Your task to perform on an android device: I want all my photos at a same place, create an album named as Nature Image and add the first five pictures to the album in the Gallery app .
Image 0: 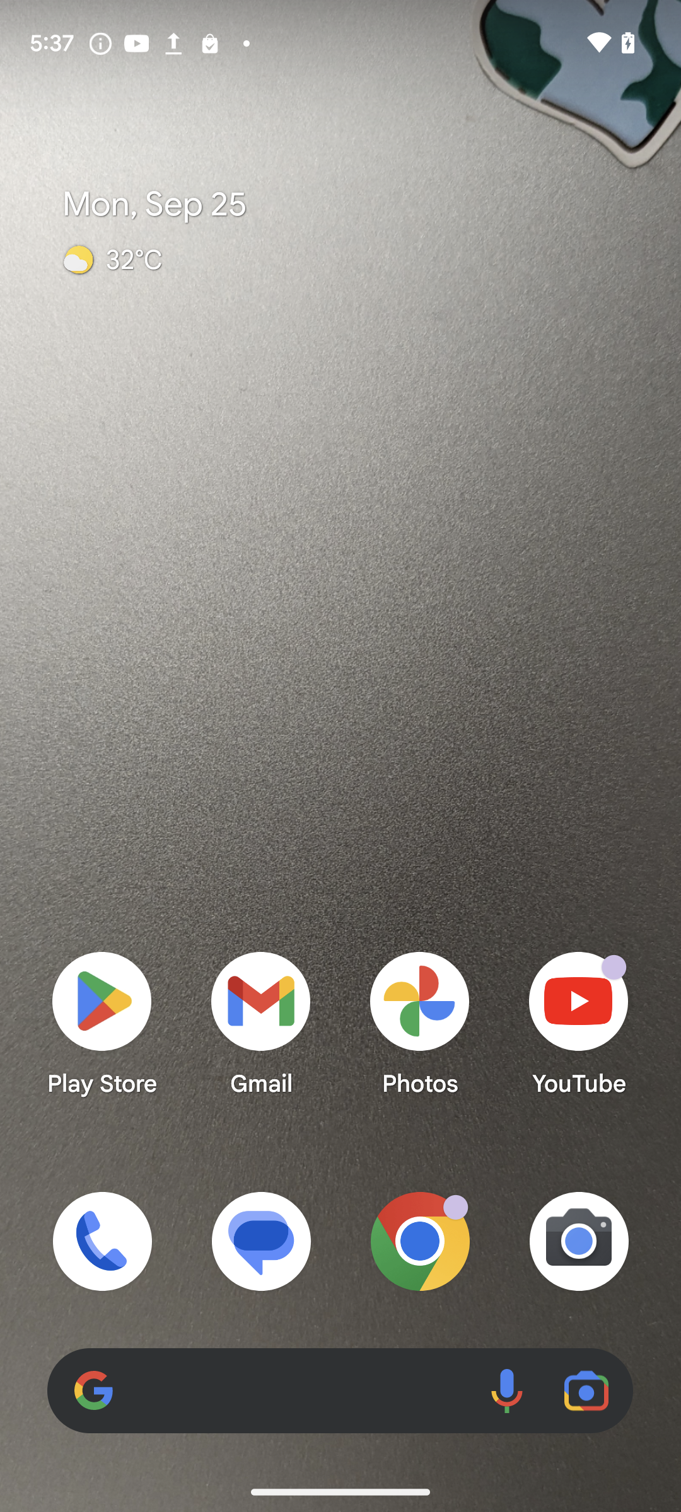
open gallery app
Step 0: open app "Gallery"
Image 1: 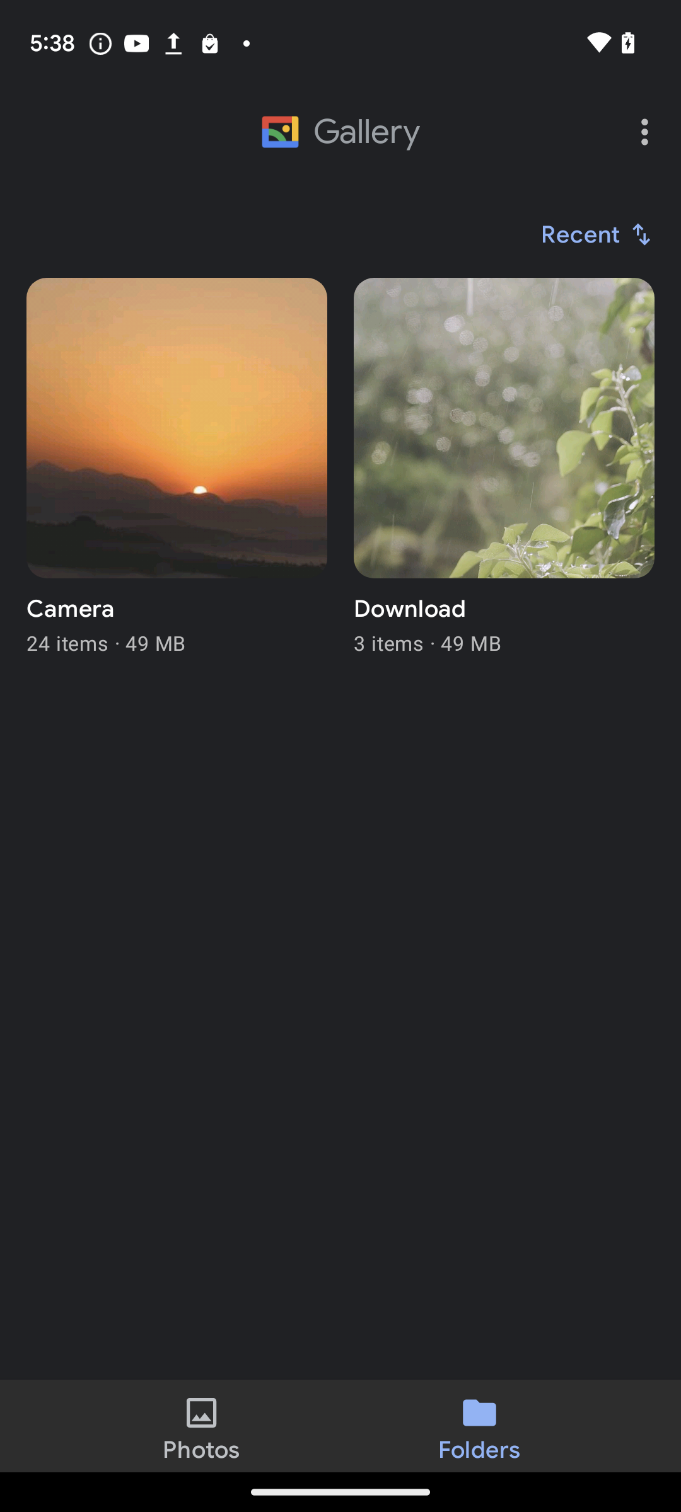
click on the three dots on the top right of the screen
Step 1: click (648, 132)
Image 3: 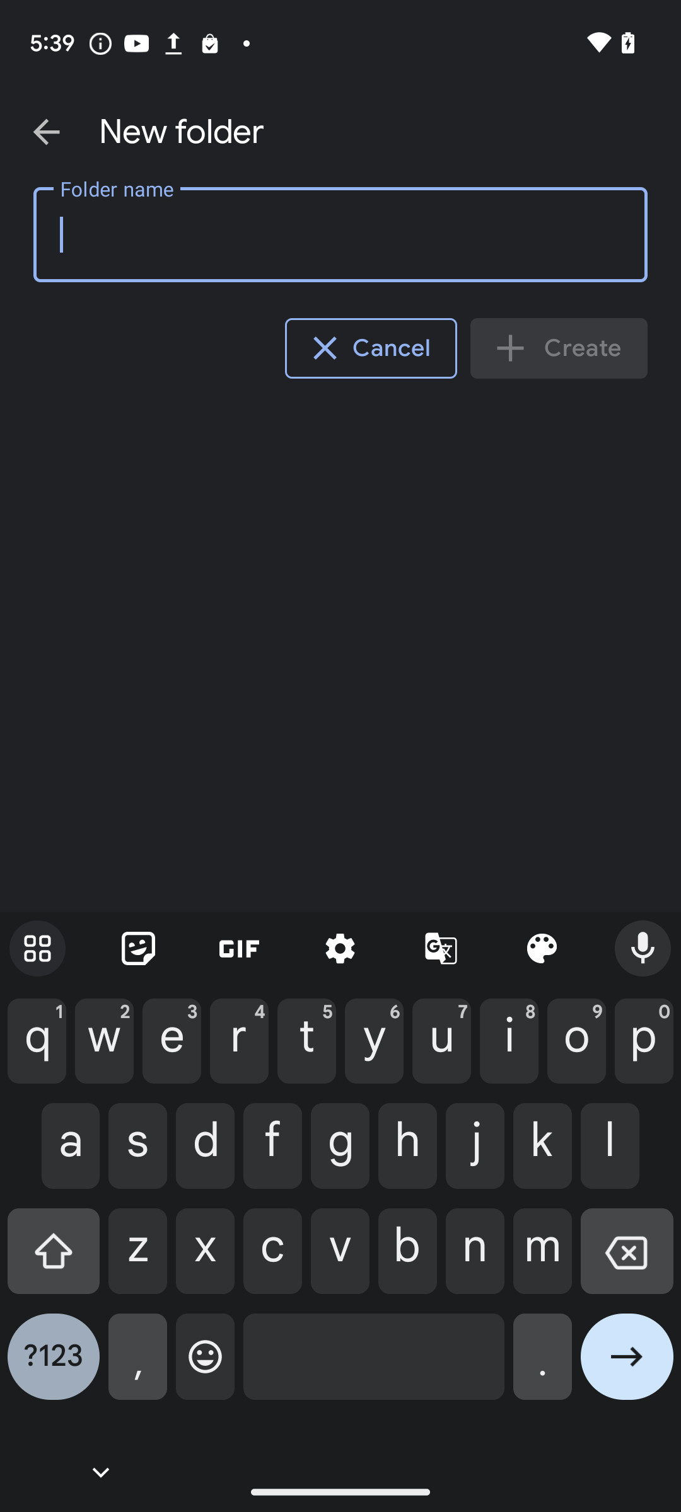
type nature image as the folder name
Step 3: type "Nature Image"
Image 4: 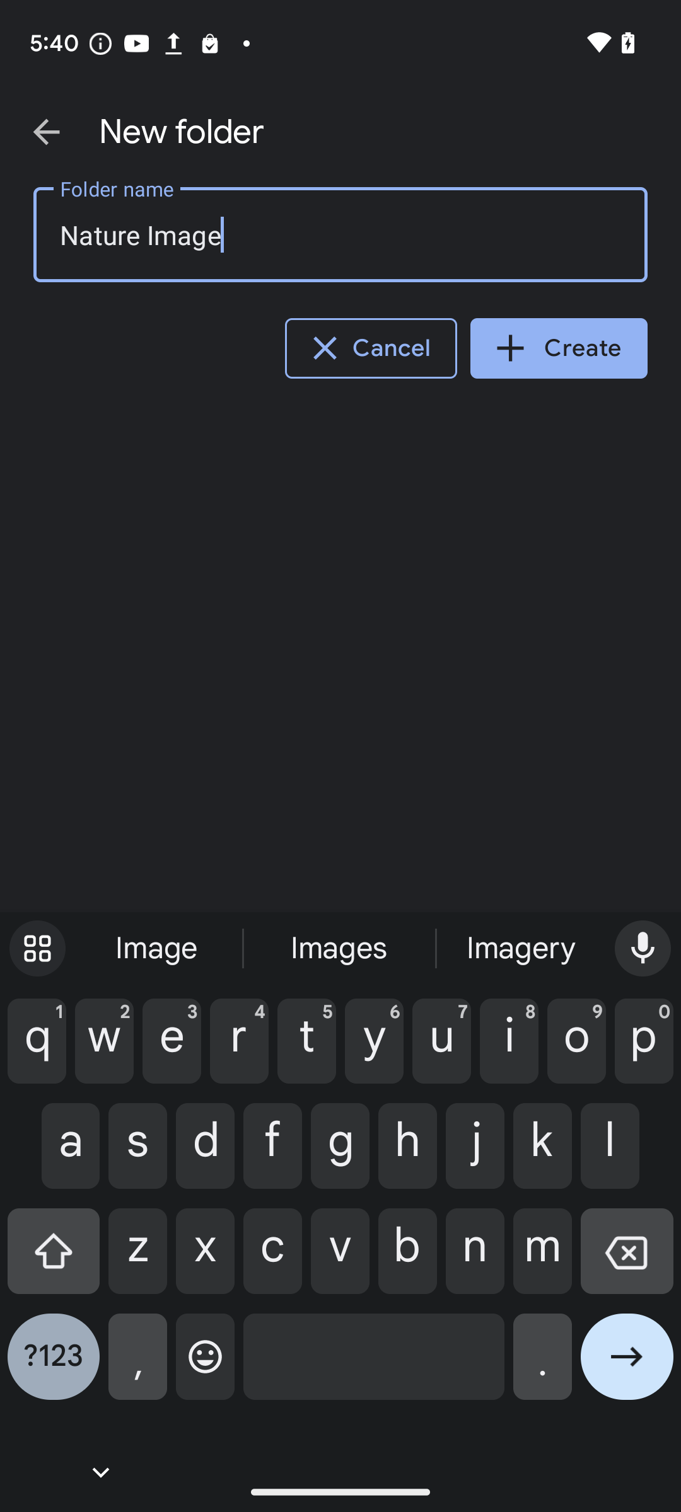
click on the create button
Step 4: click (559, 348)
Image 5: 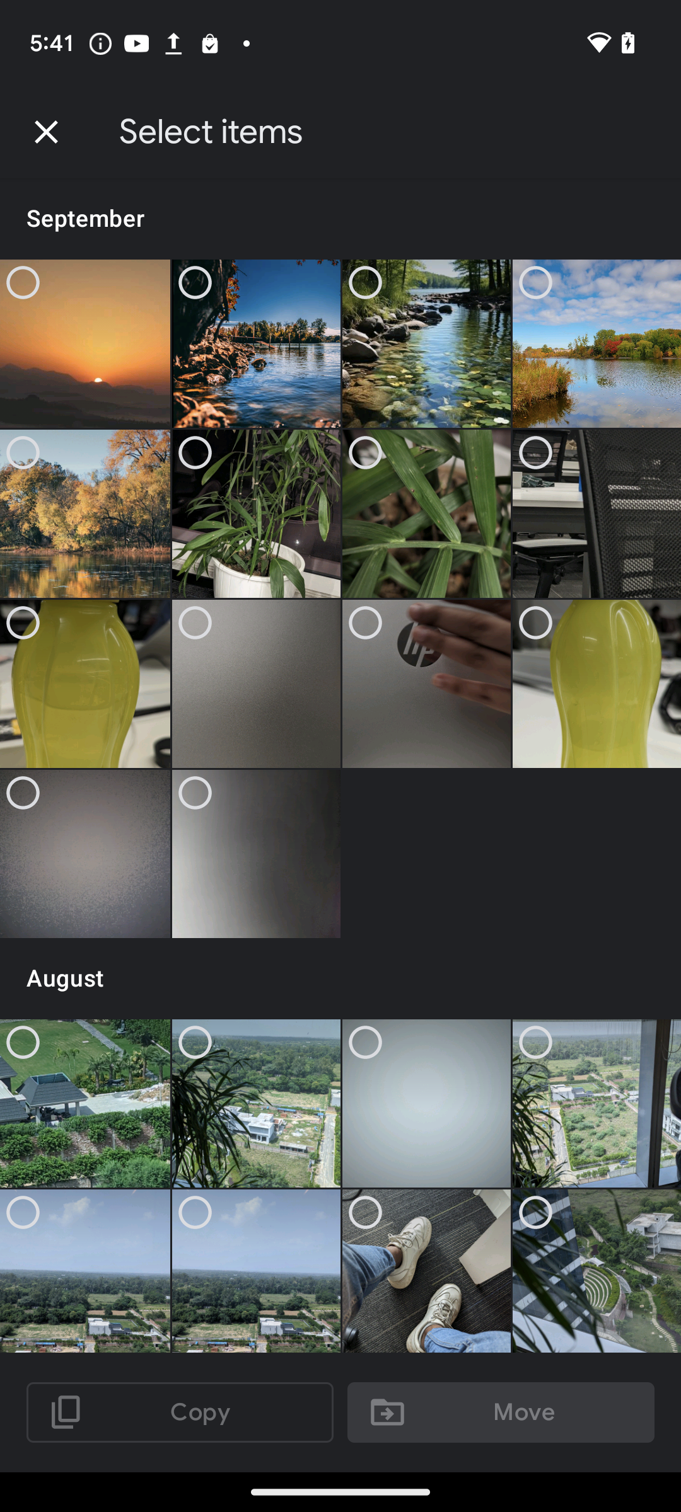
click the first image
Step 5: click (85, 343)
Image 6: 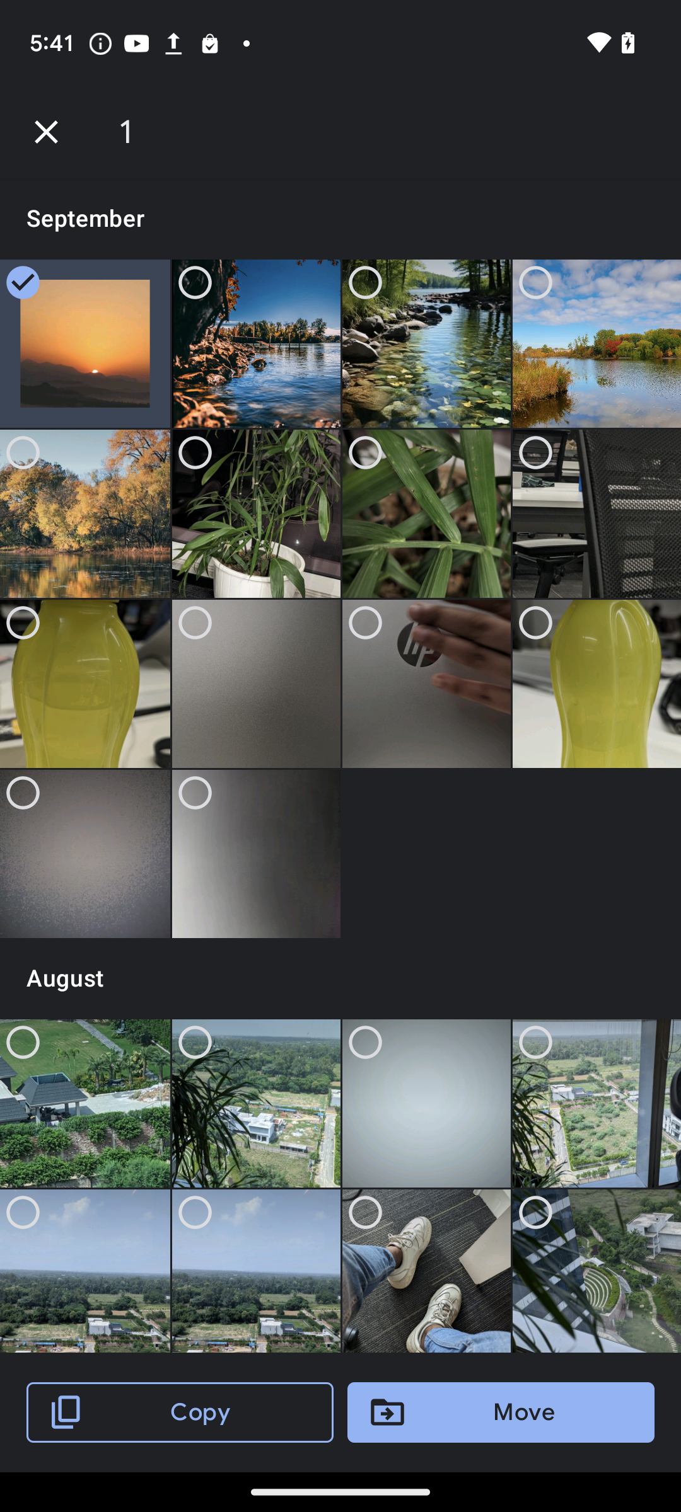
click the second image
Step 6: click (256, 343)
Image 7: 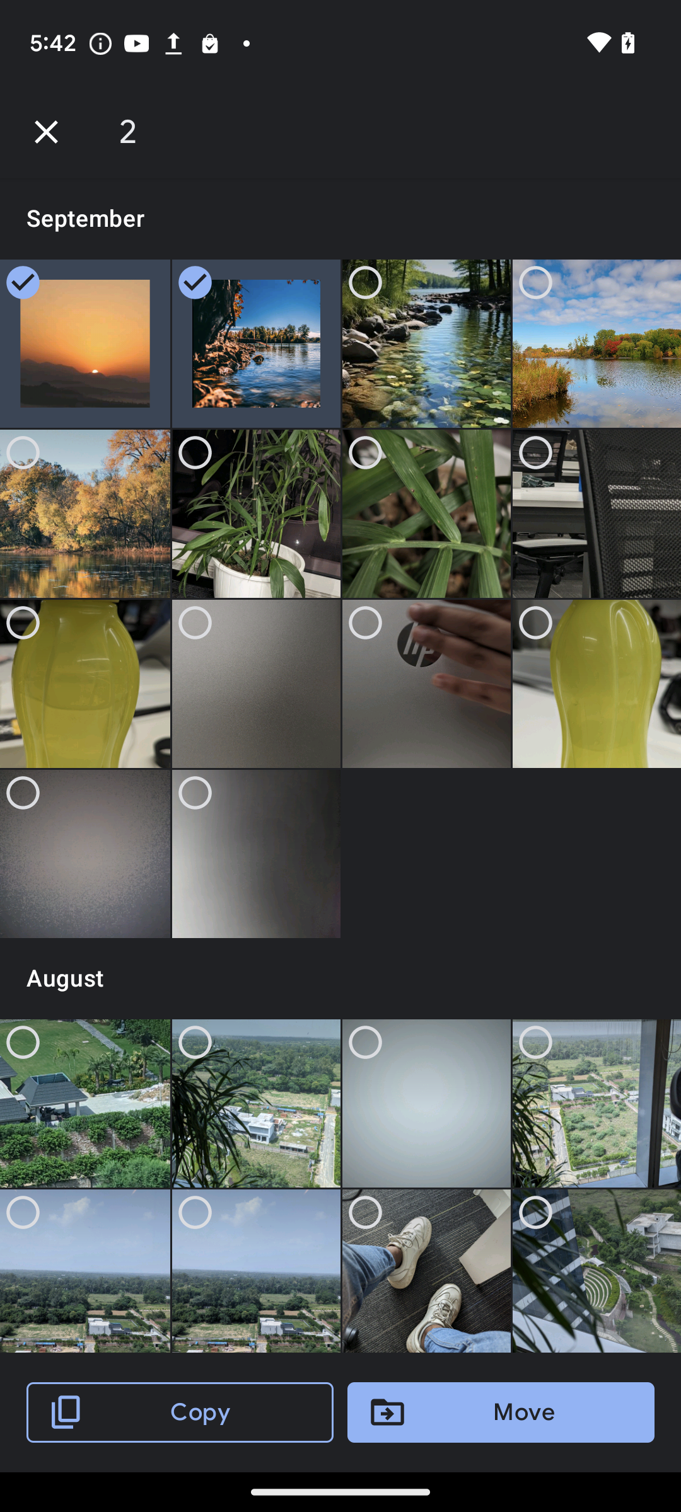
click the third image
Step 7: click (426, 343)
Image 8: 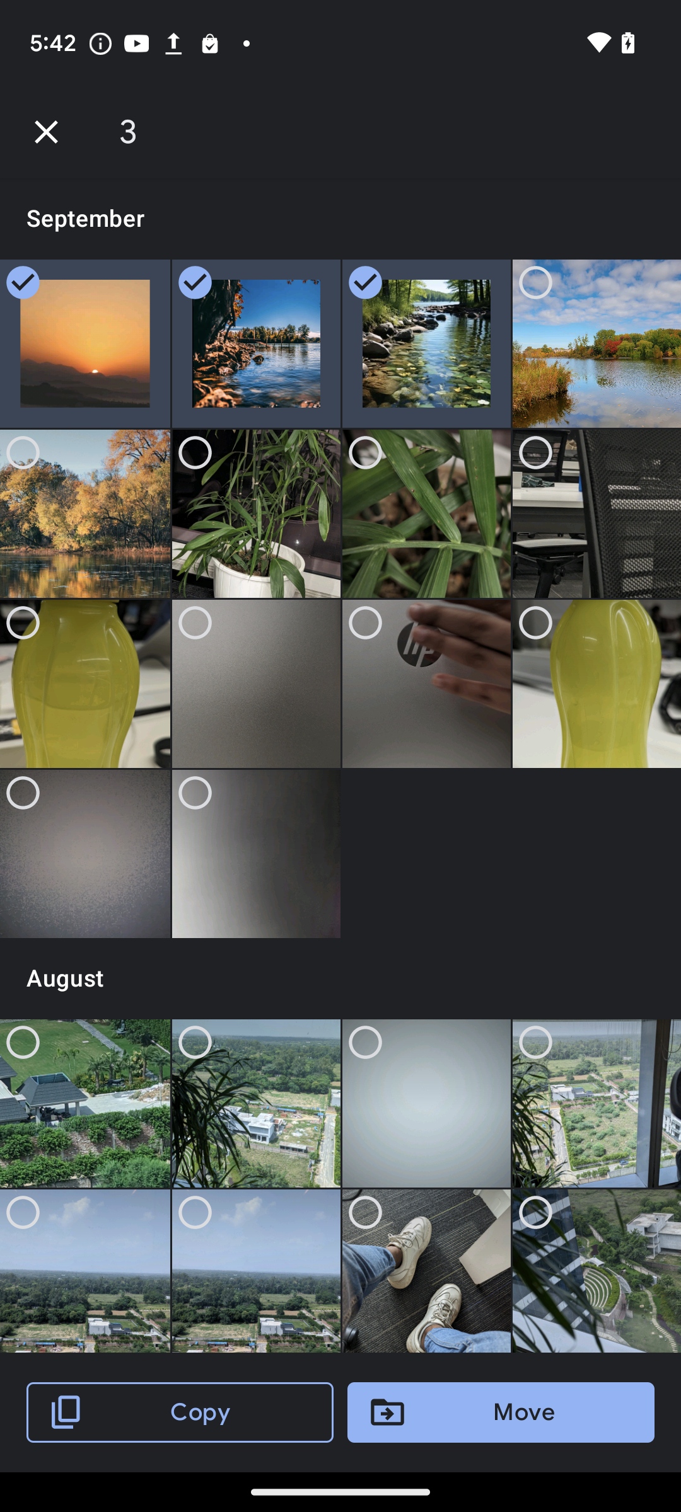
click the fourth image
Step 8: click (597, 343)
Image 9: 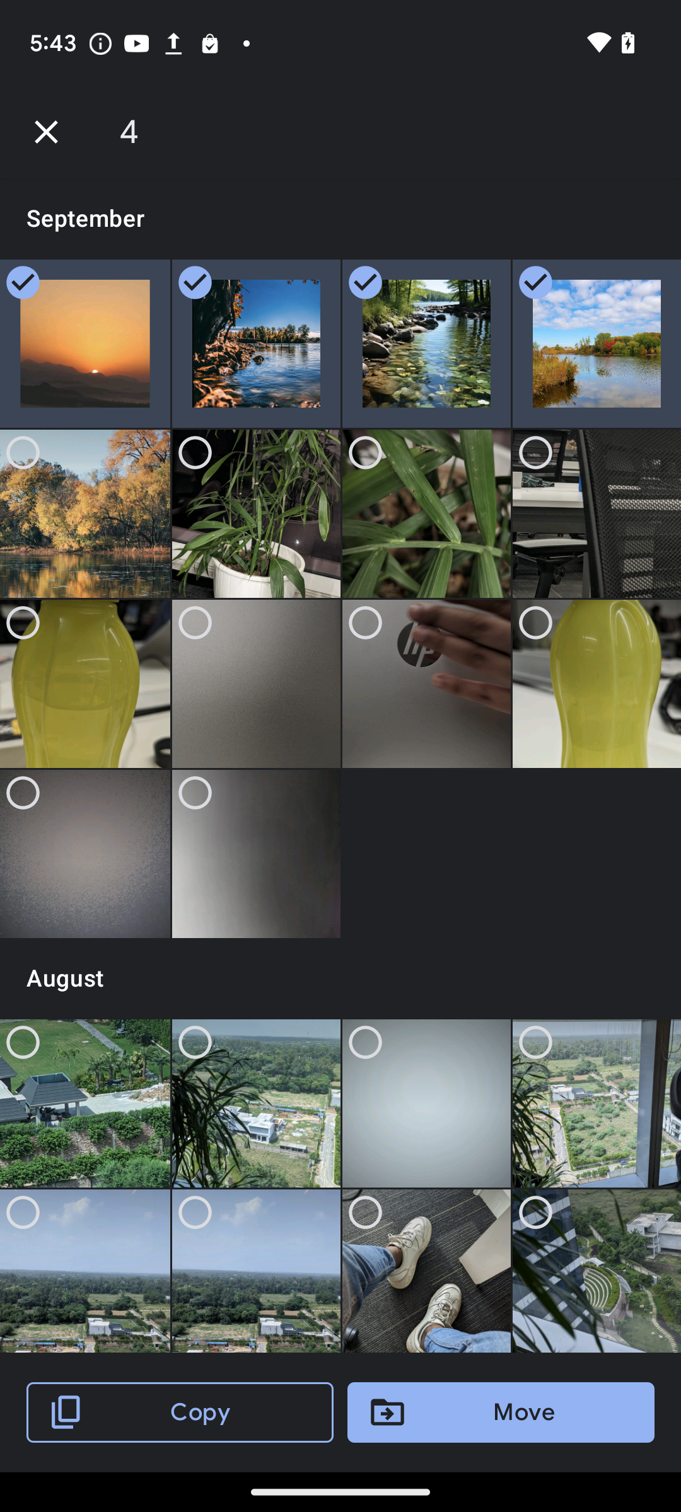
click the fifth image
Step 9: click (85, 513)
Image 10: 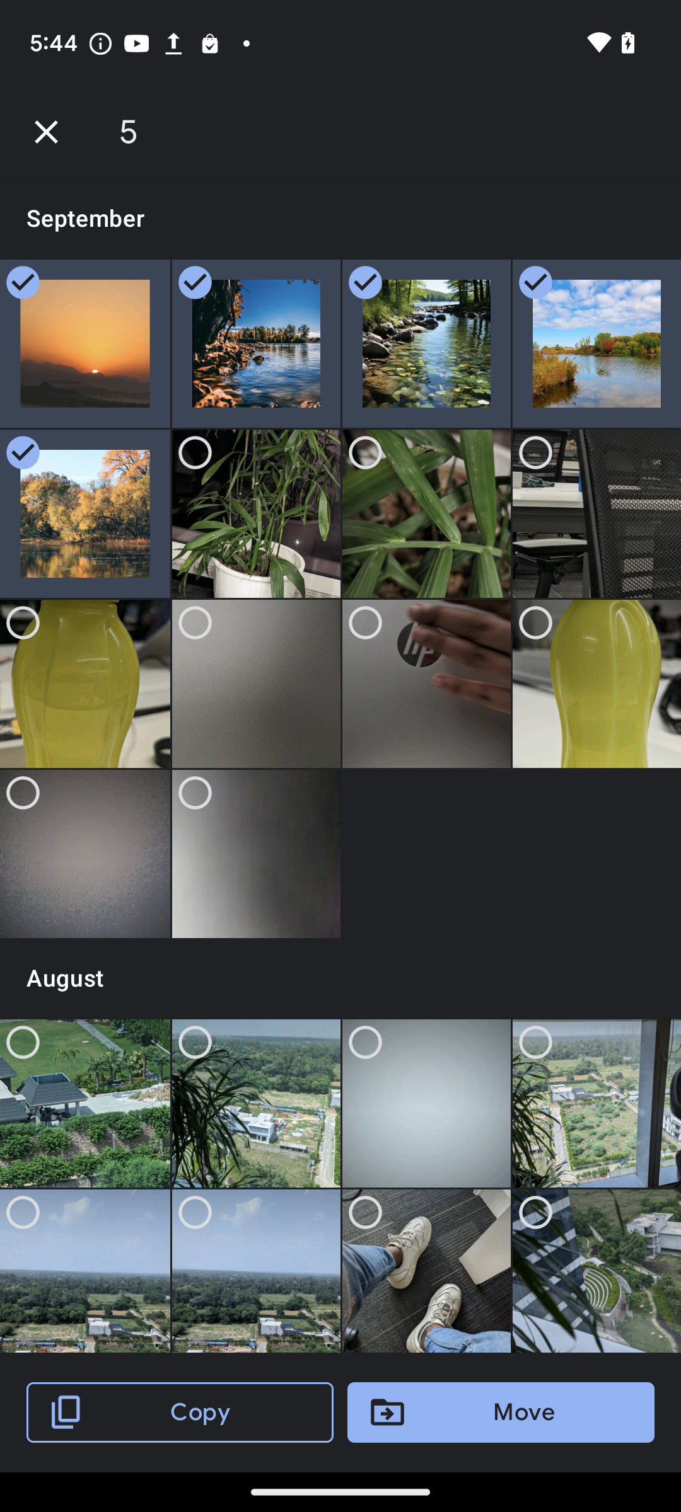
click on the move button
Step 10: click (501, 1412)
Image 11: 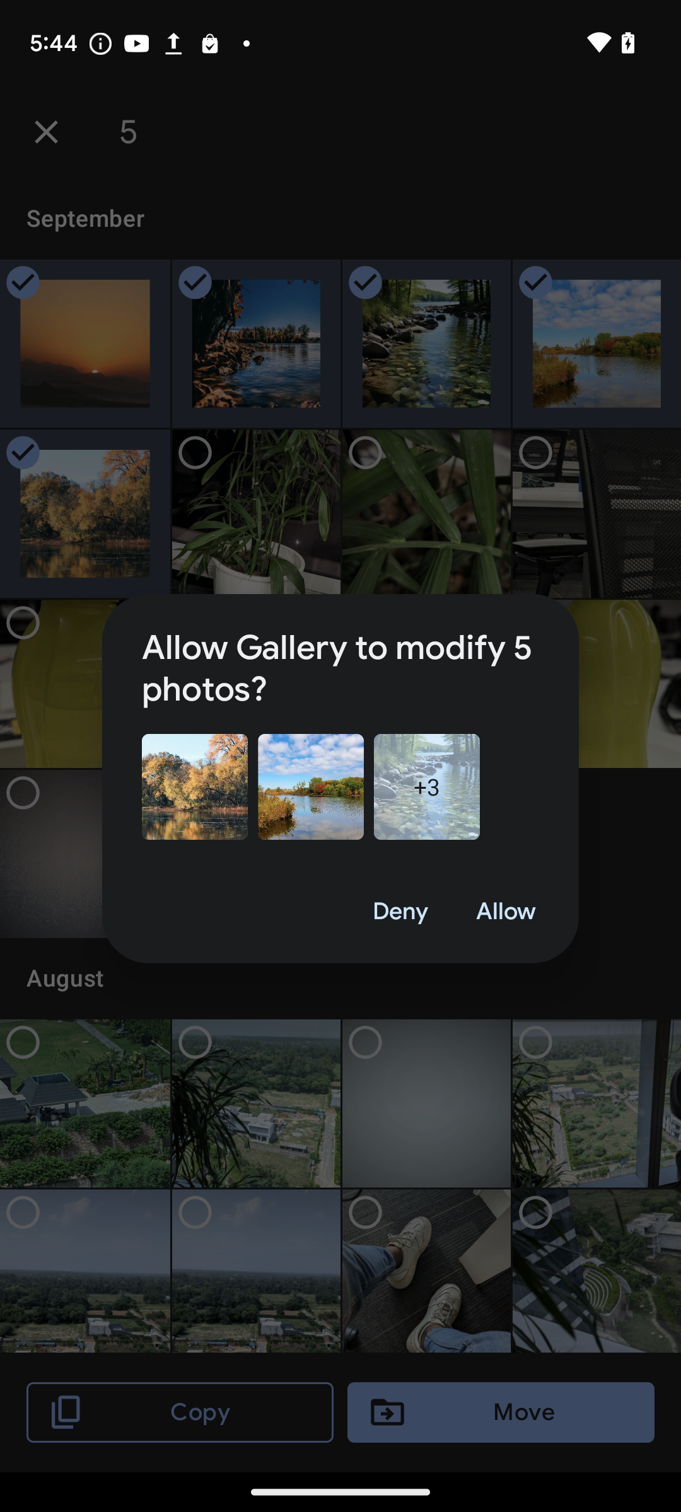
click on the allow button
Step 11: click (506, 911)